Your task to perform on an android device: Open the Quip app and share the  Aquafine water bottle and bisleri file with dbwscratch.test.id9@gmail.com
Image 0: 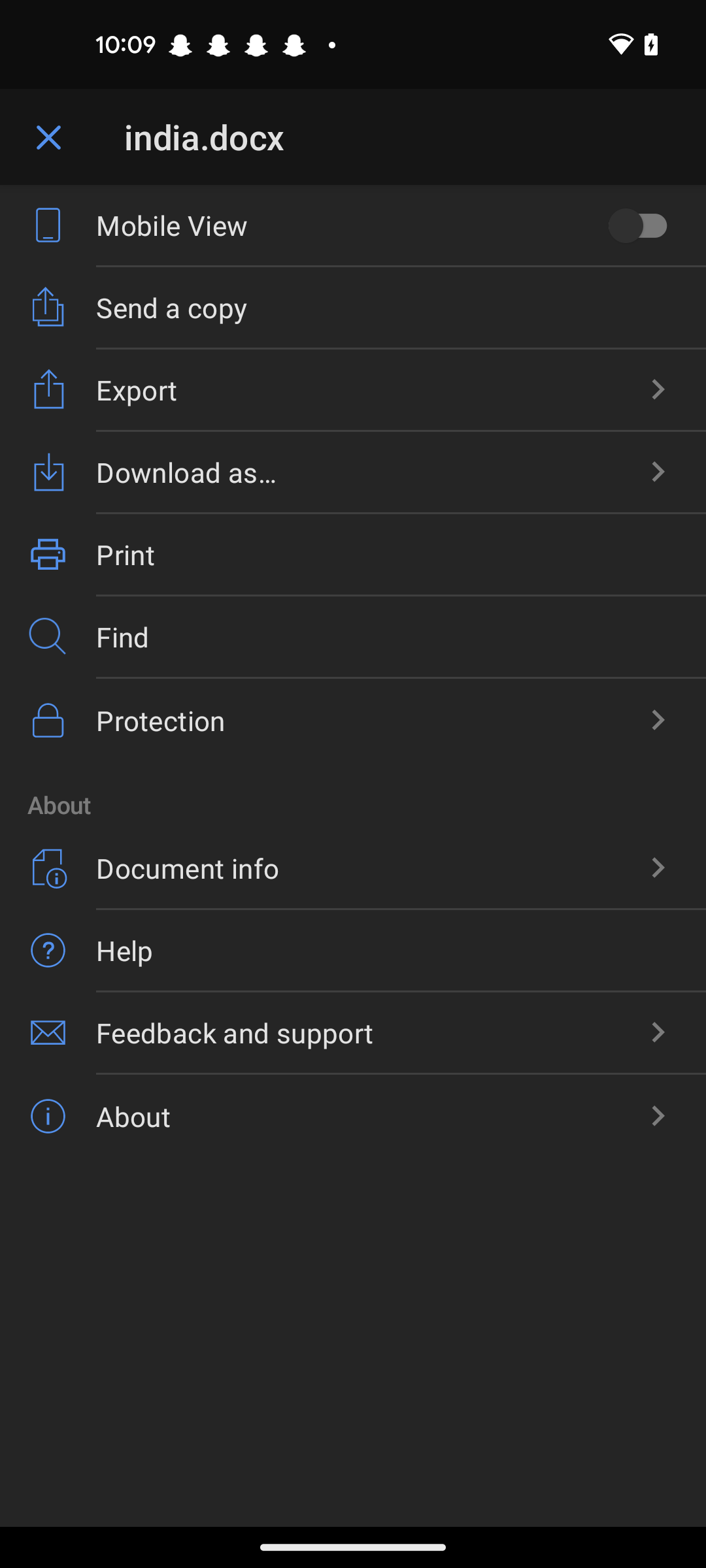
open the quip app
Step 0: open app "Quip"
Image 1: 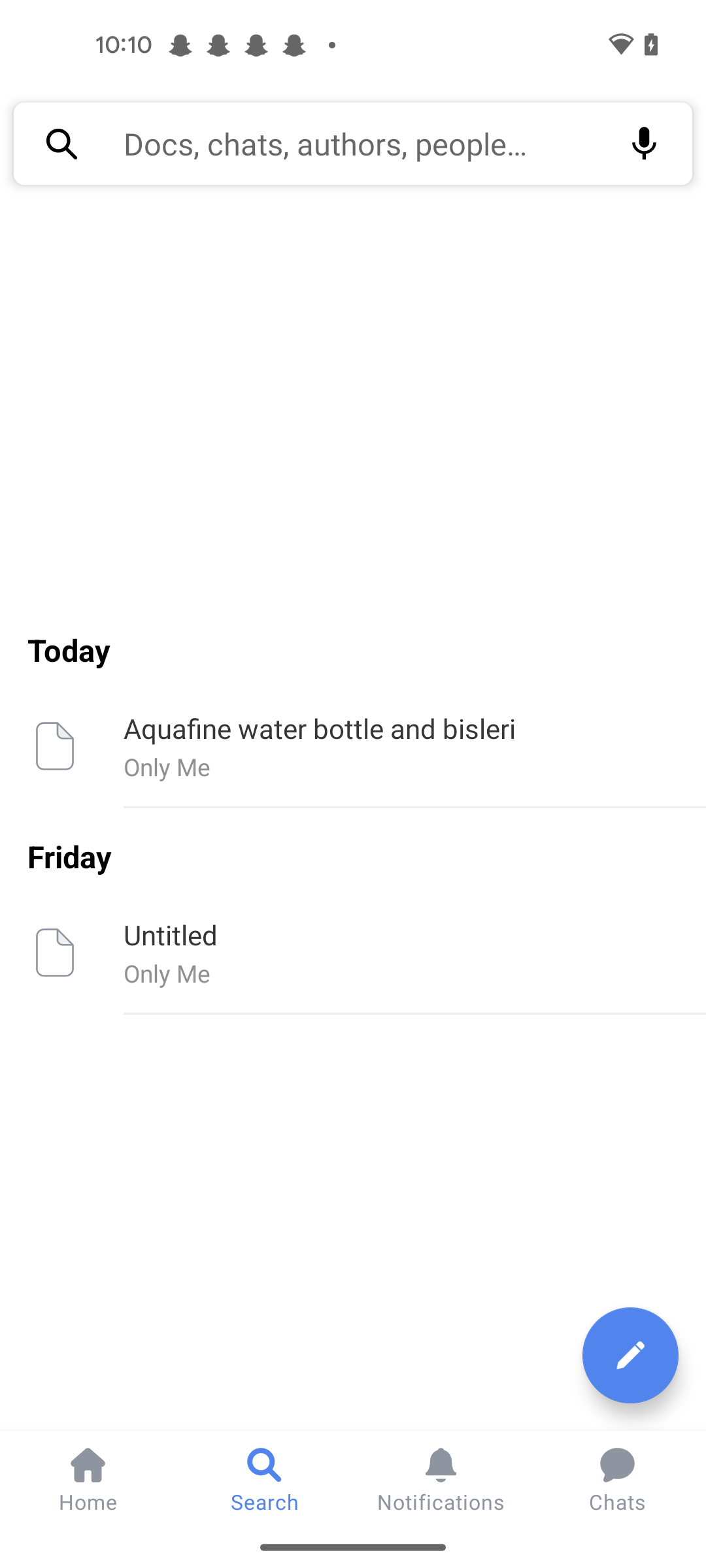
Click on the Aquafine water bottle and bisleri file
Step 1: click (414, 728)
Image 3: 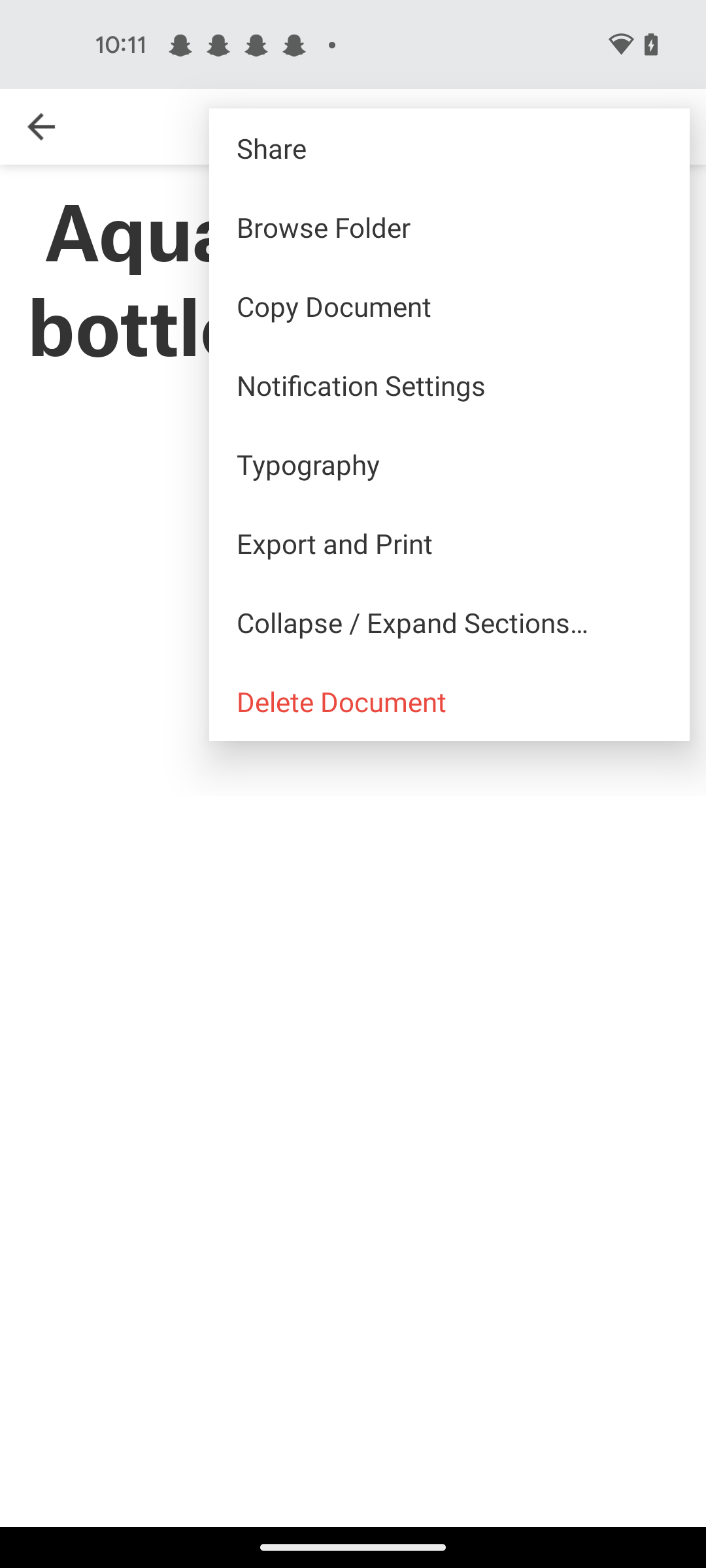
Click on the share option of the screen
Step 3: click (443, 127)
Image 4: 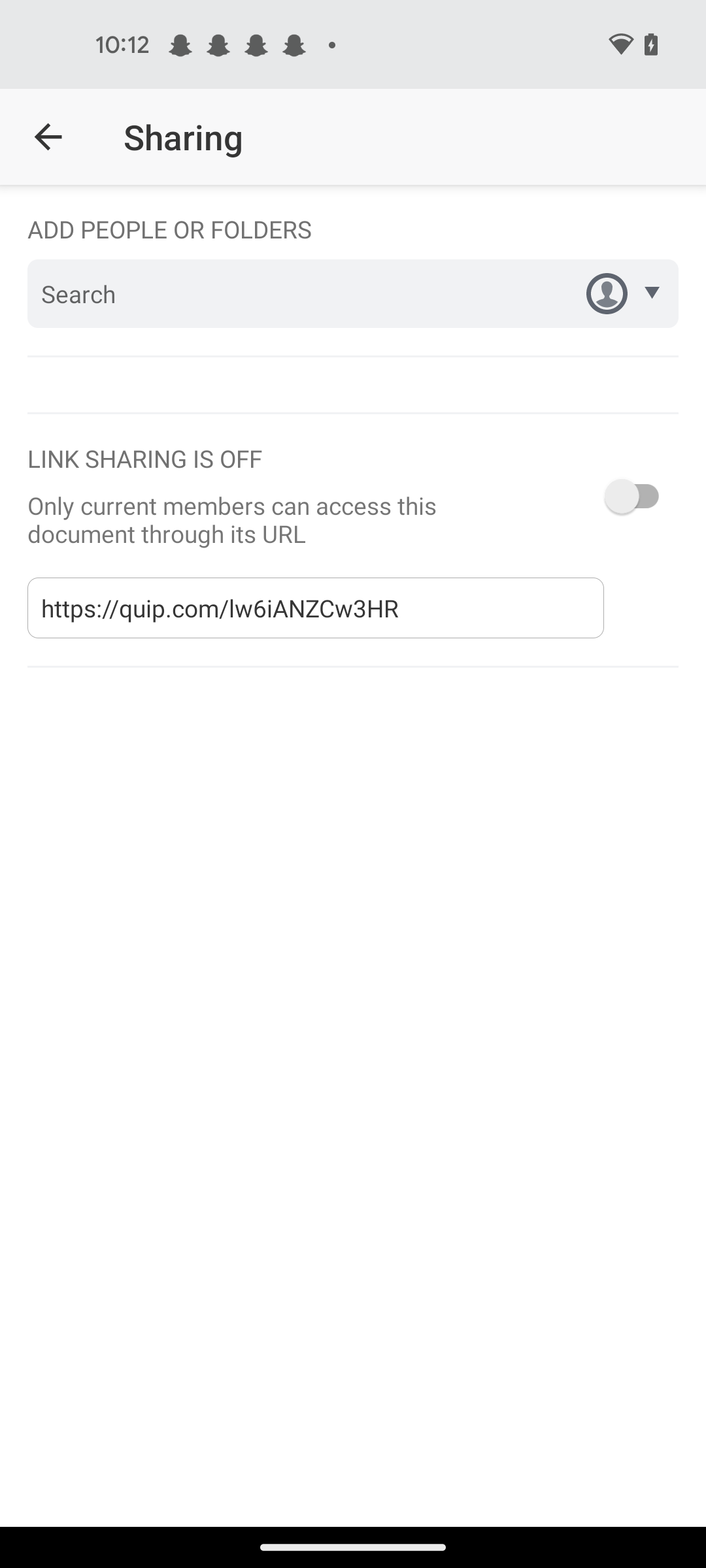
Click on the text bar
Step 4: click (300, 293)
Image 5: 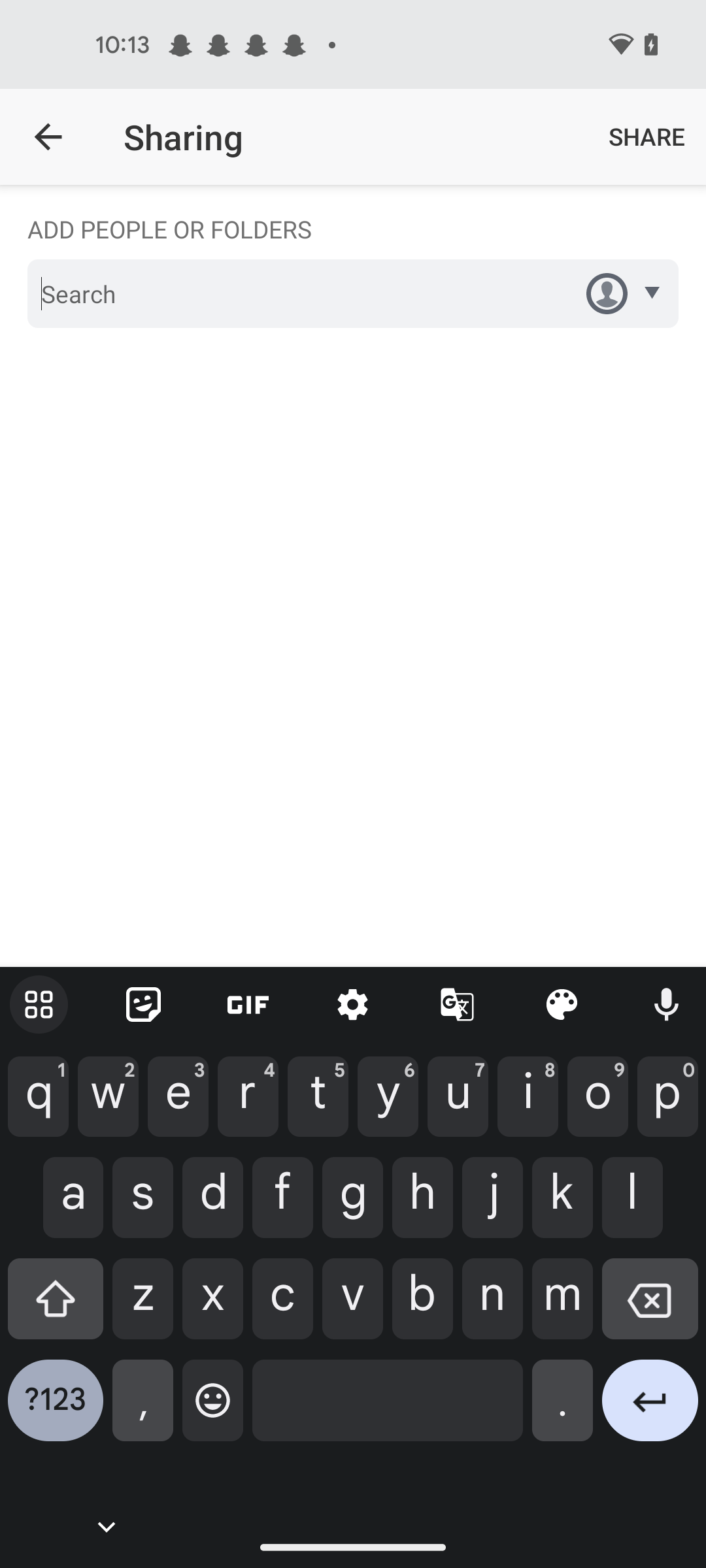
Enter email as dbwscratch.test.id9@gmail.com
Step 5: type "dbwscratch.test.id9@gmail.com"
Image 6: 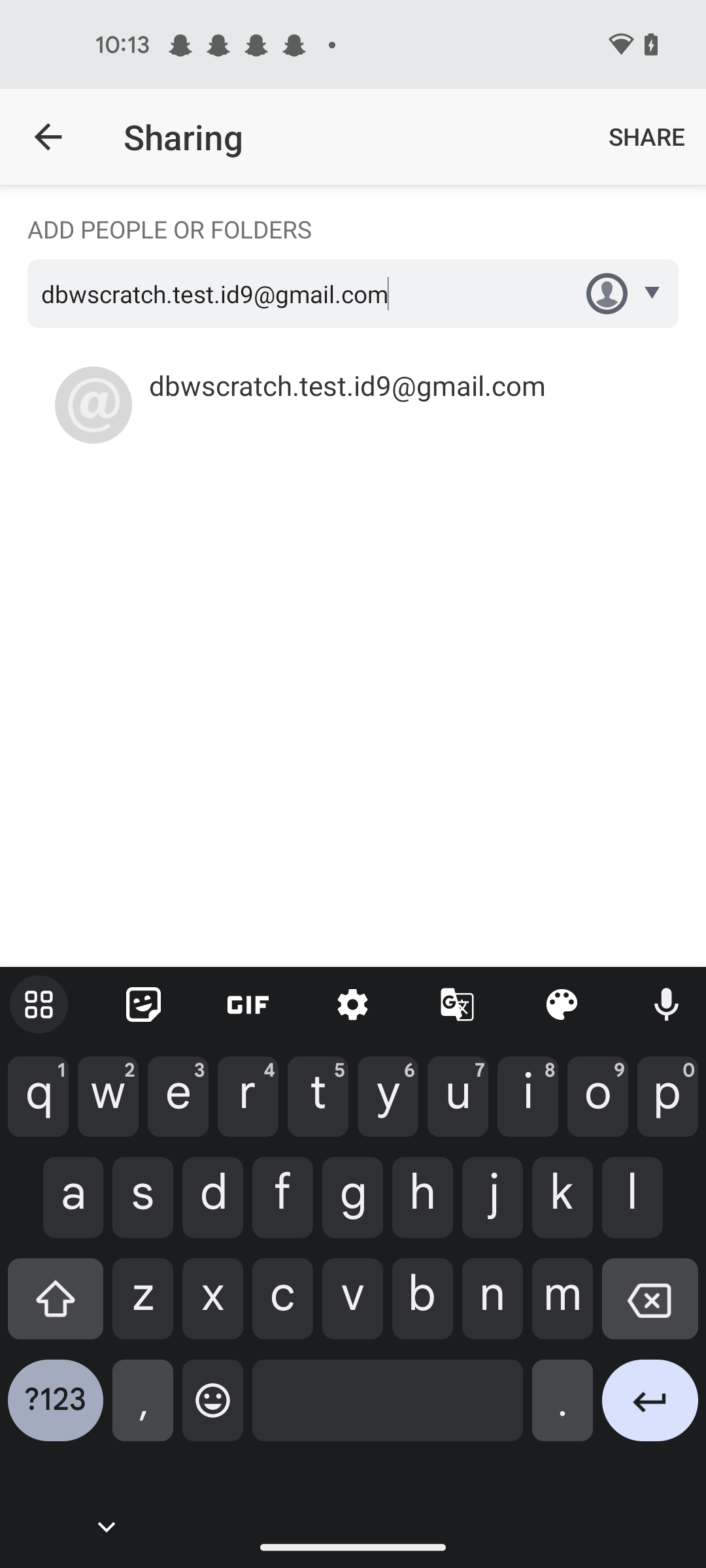
Select the Email 
Step 6: click (399, 385)
Image 7: 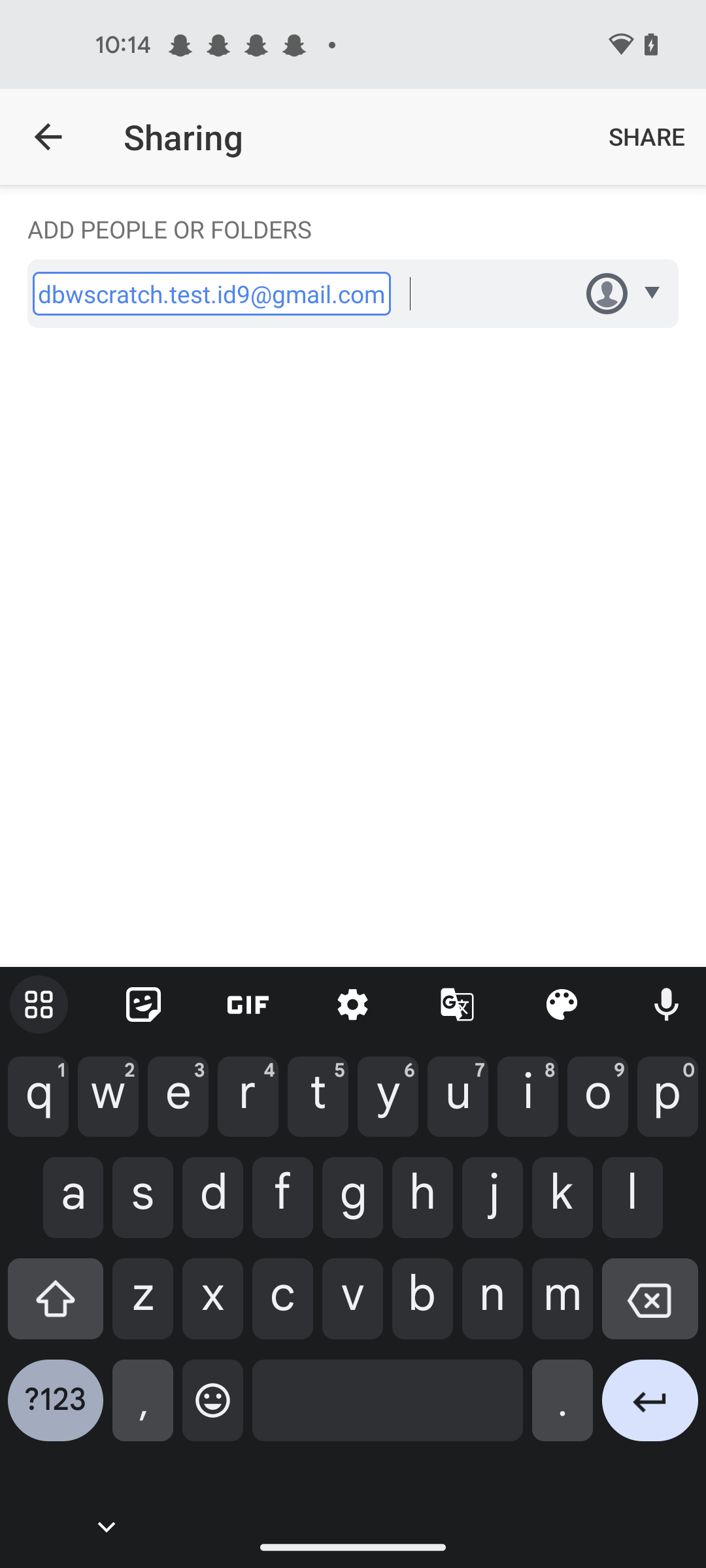
Click on the share button at the top right corner of the screen 
Step 7: click (646, 137)